Your task to perform on an android device: I would like to read reviews of the Canon EOS 1500D DSLR Camera Body + 18-55 mm IS II Lens (Black) on the Flipkart app in order to make a smart decision on the quality.
Image 0: 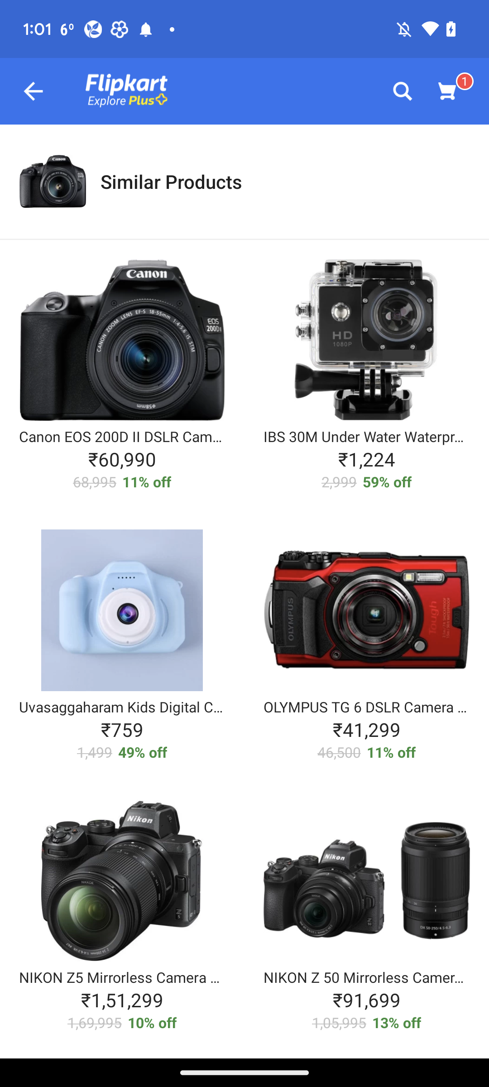
Go back to the previous page
Step 0: press back button
Image 1: 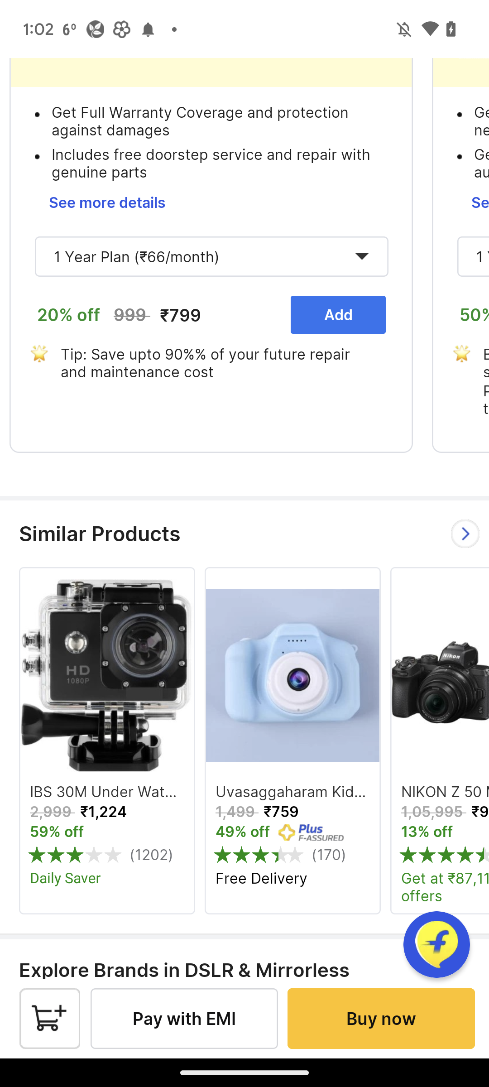
Swipe up to view reviews
Step 1: scroll down
Image 2: 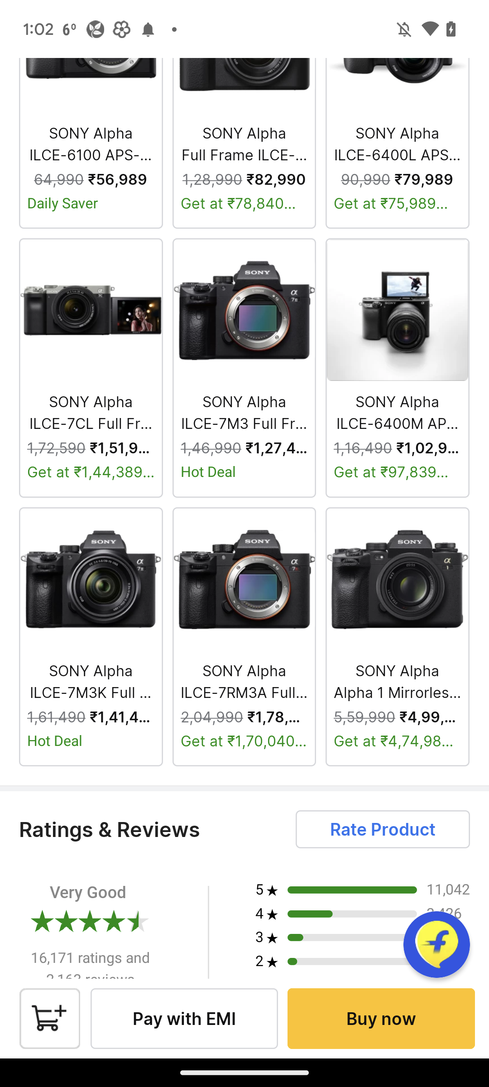
Swipe up to view reviews
Step 2: wait
Image 3: 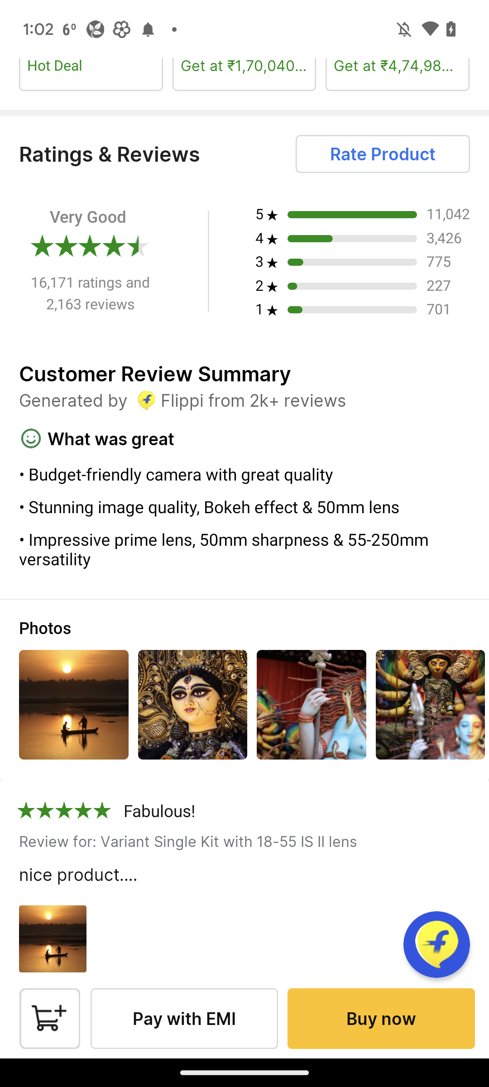
Swipe up
Step 3: scroll down
Image 4: 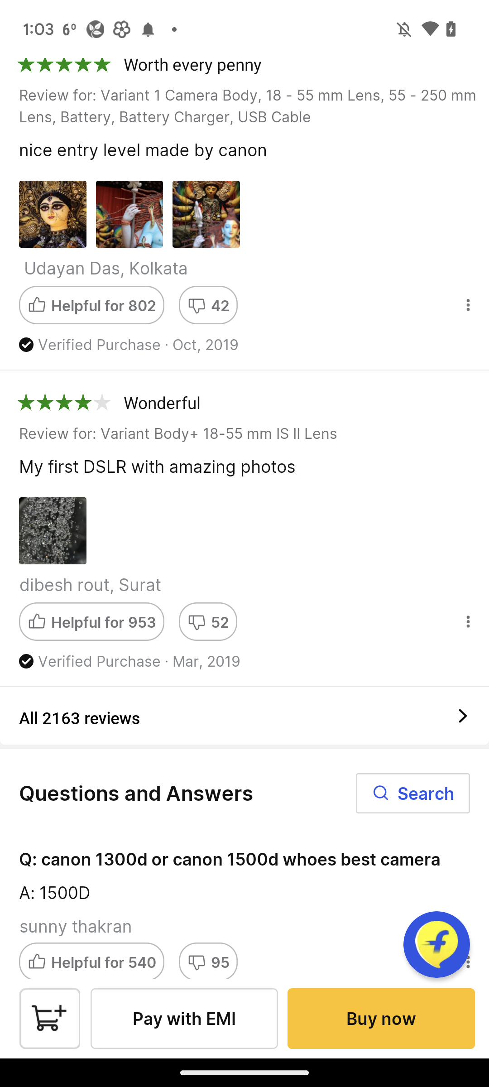
Click on all 2163 reviews
Step 4: click (441, 721)